Your task to perform on an android device: Open Google maps app, Search for the nearest park to 98102 and make sure it has a rating of above 4.5 starts
Image 0: 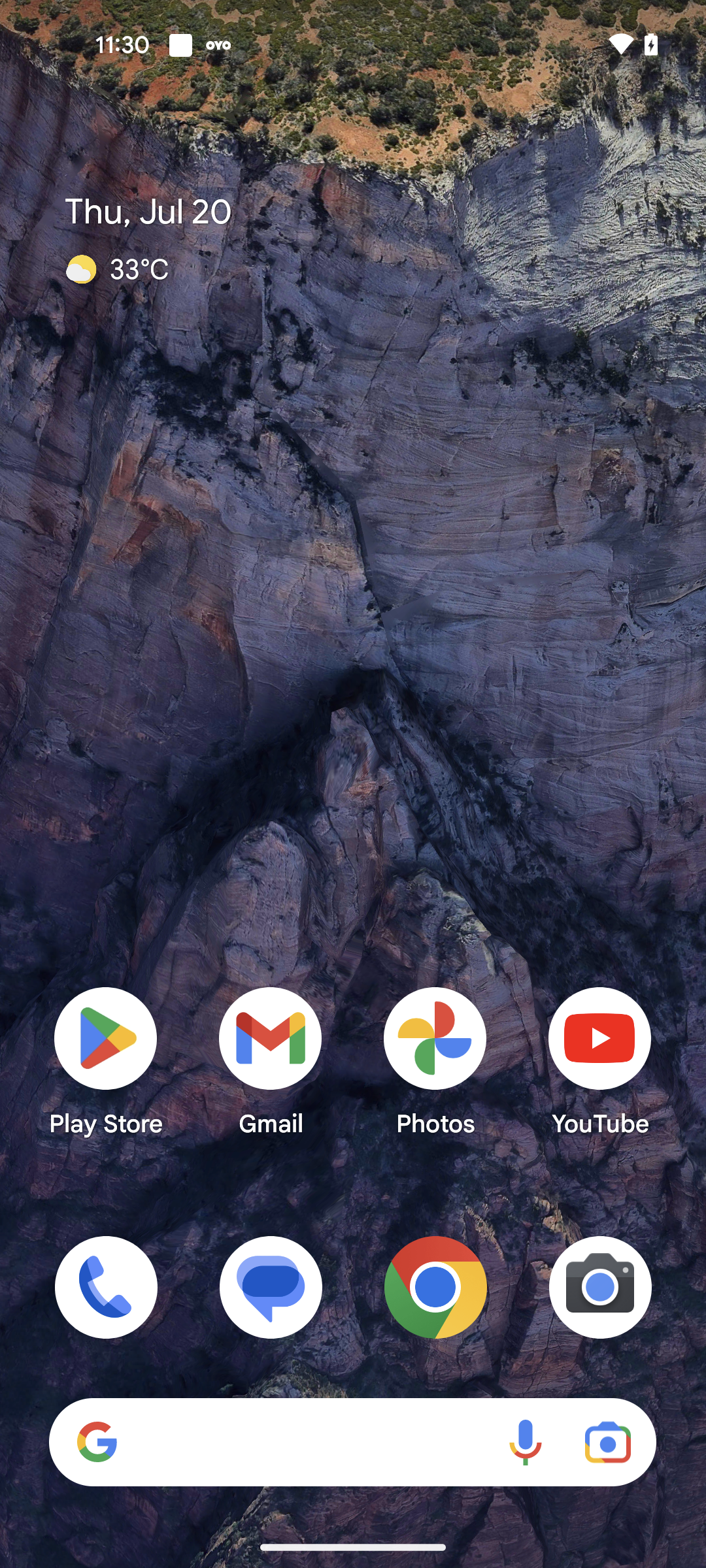
Open Google Maps app
Step 0: open app "Maps"
Image 1: 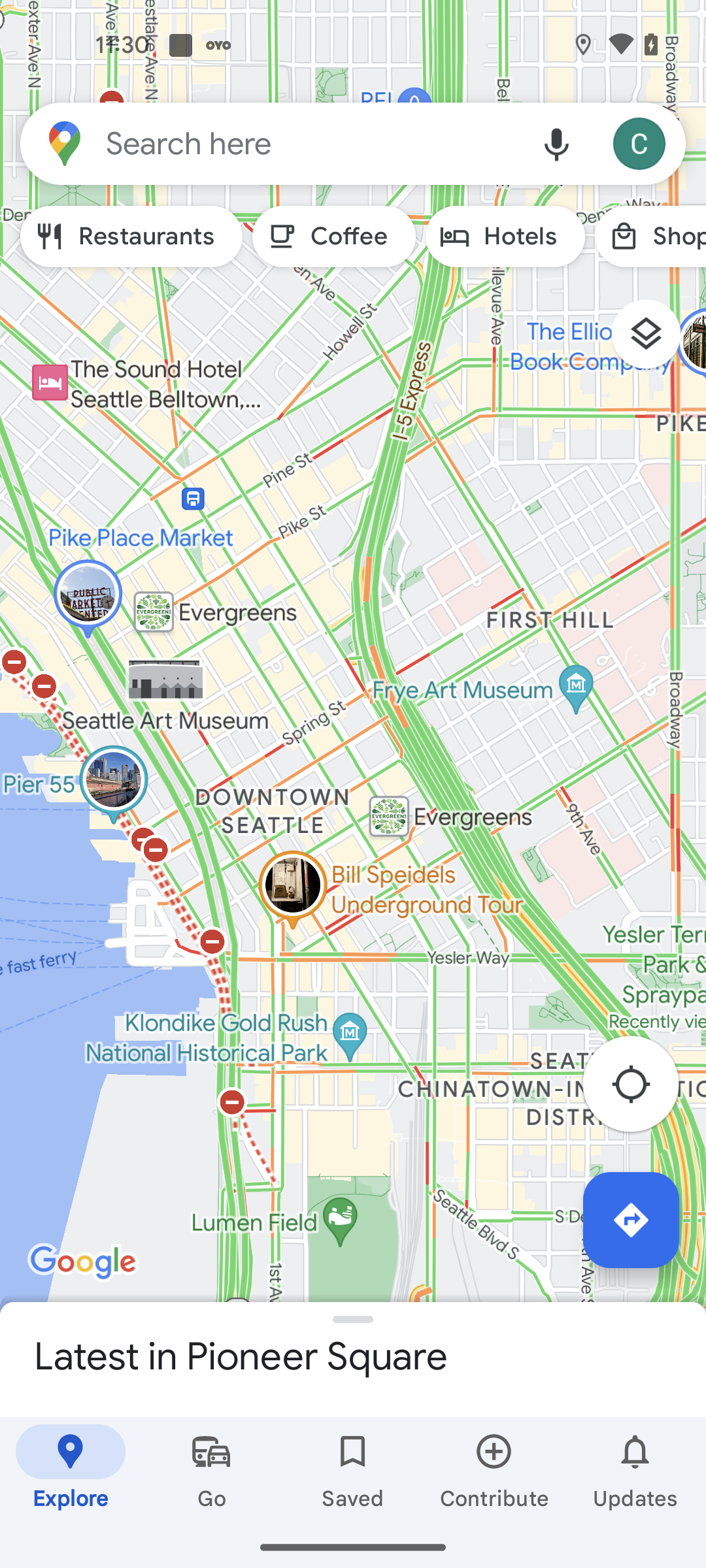
Click on the search bar
Step 1: click (311, 143)
Image 2: 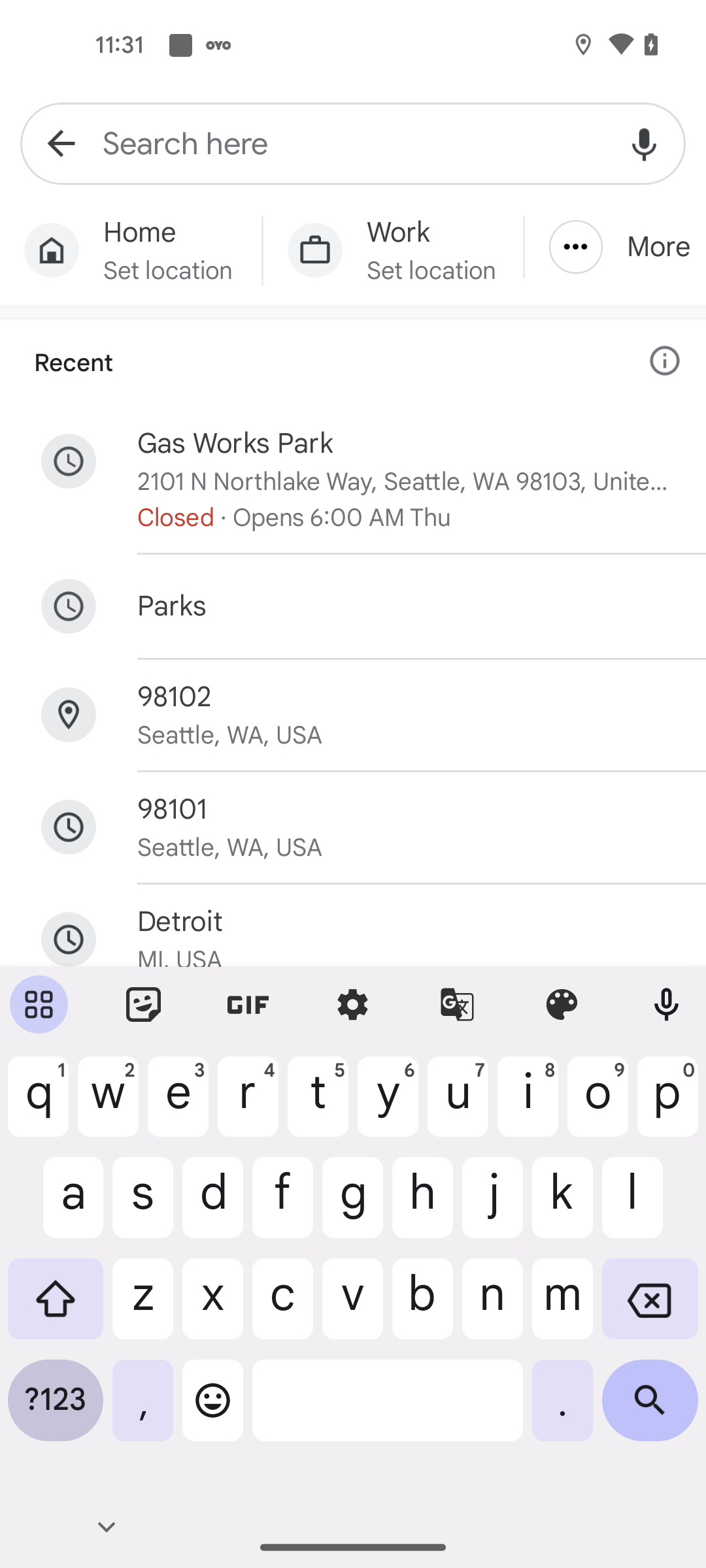
Search for the 98102 pin code
Step 2: type "98102"
Image 3: 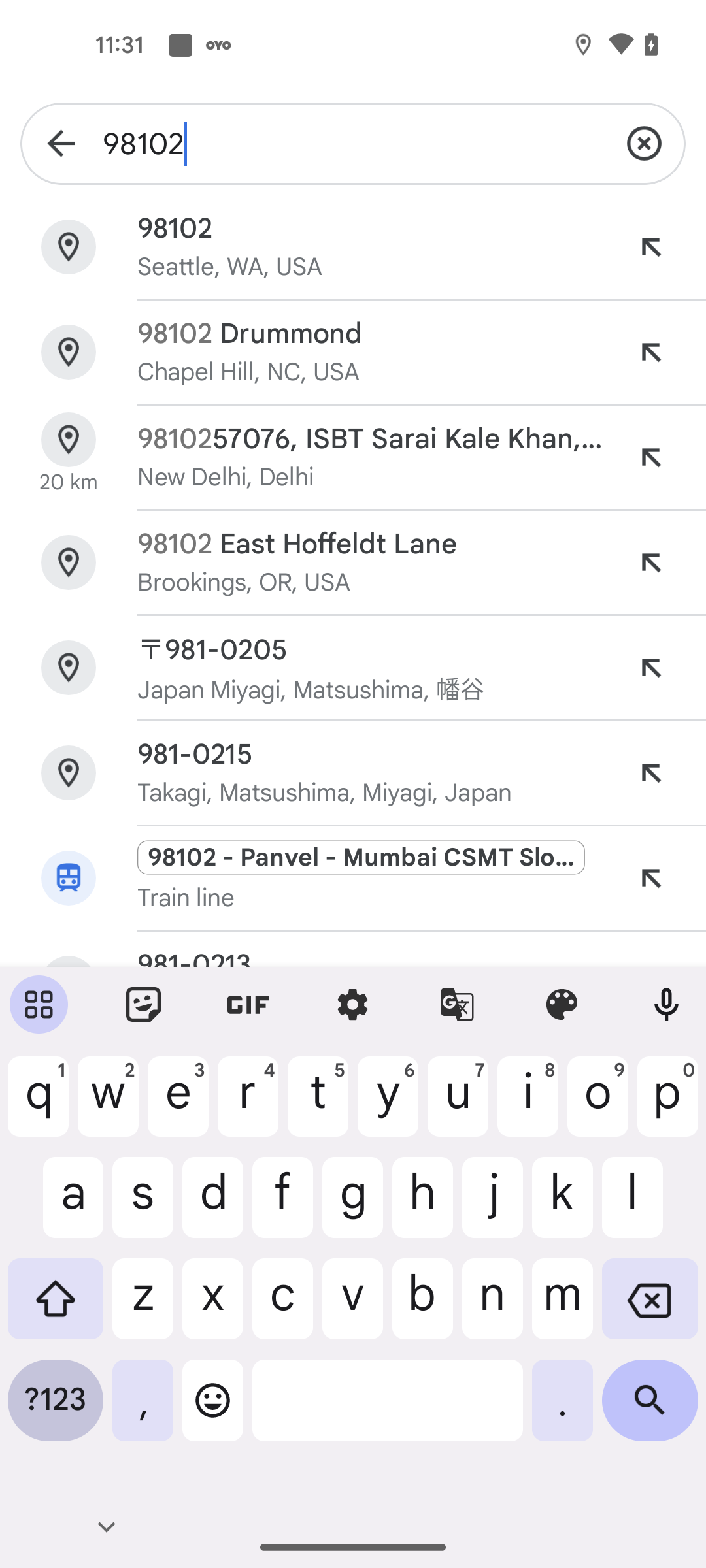
Click on the first search result
Step 3: click (370, 229)
Image 4: 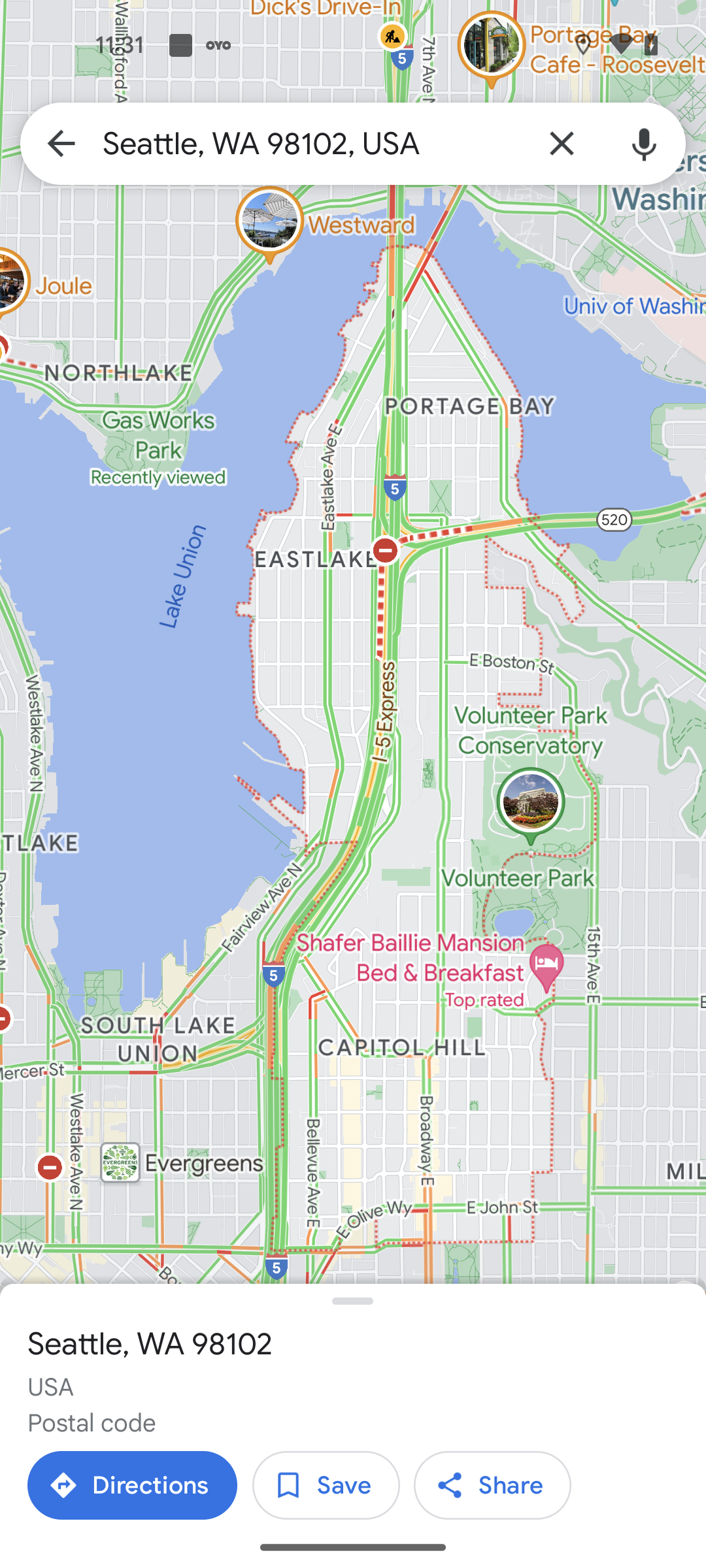
Swipe up to view park options
Step 4: scroll down
Image 5: 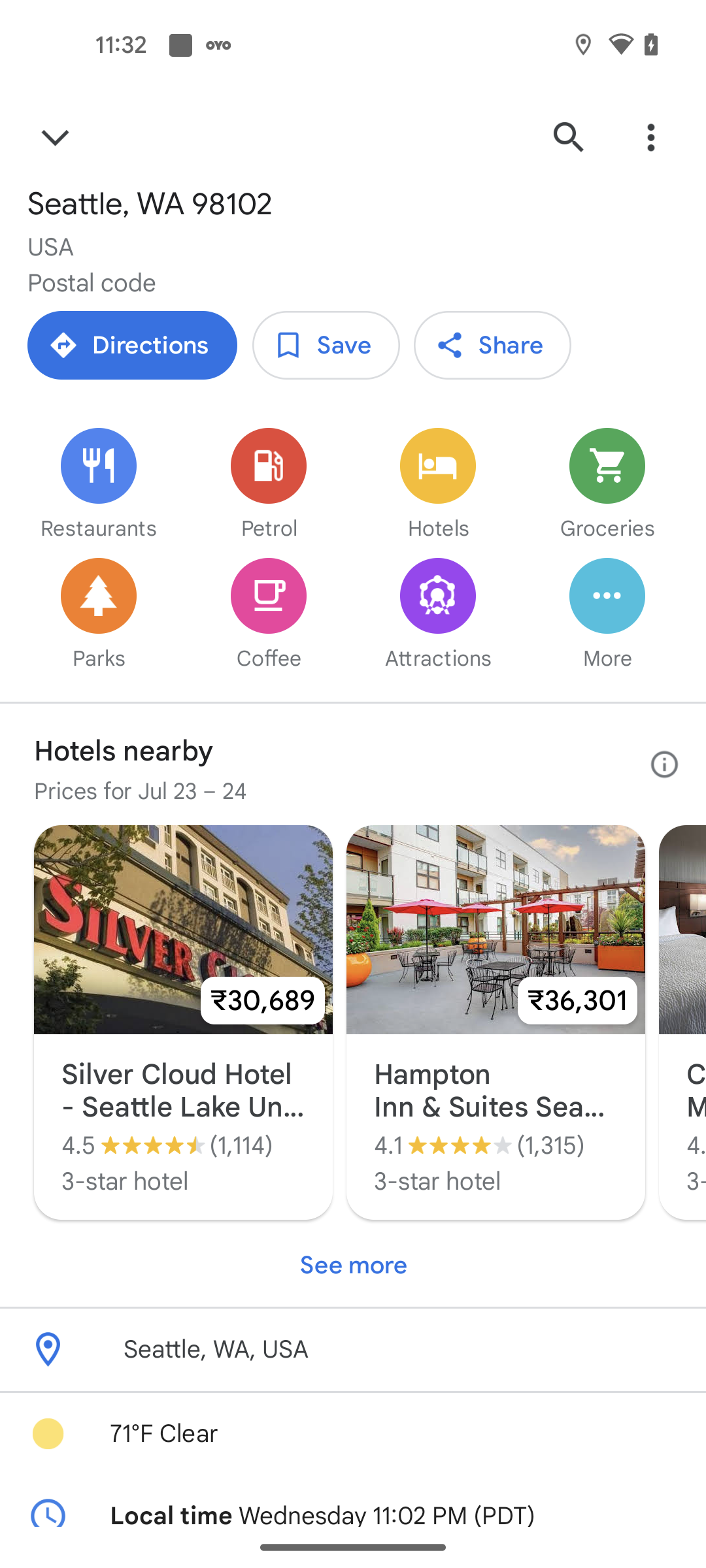
Click on the parks option
Step 5: click (90, 587)
Image 6: 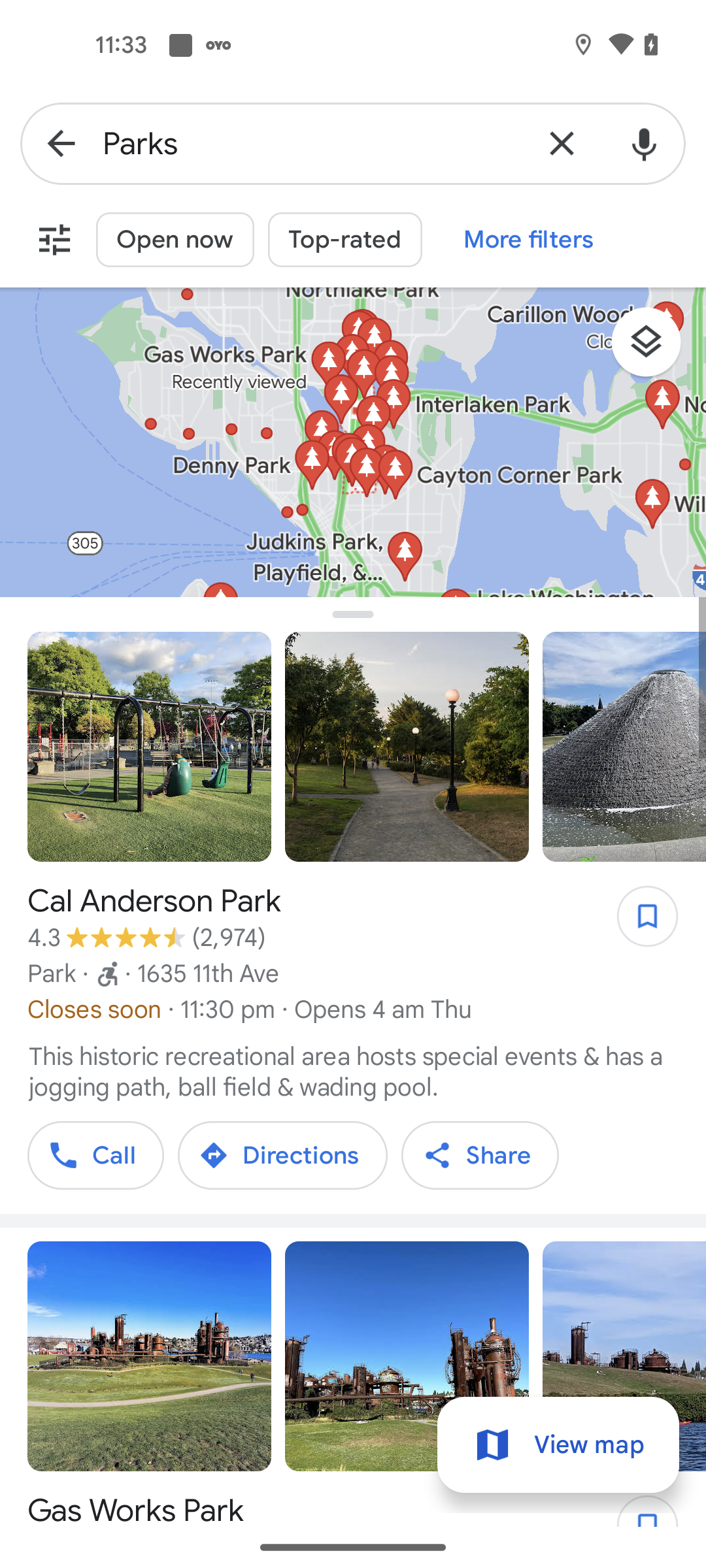
Click on the filter icon at the top left corner of the screen
Step 6: click (55, 239)
Image 7: 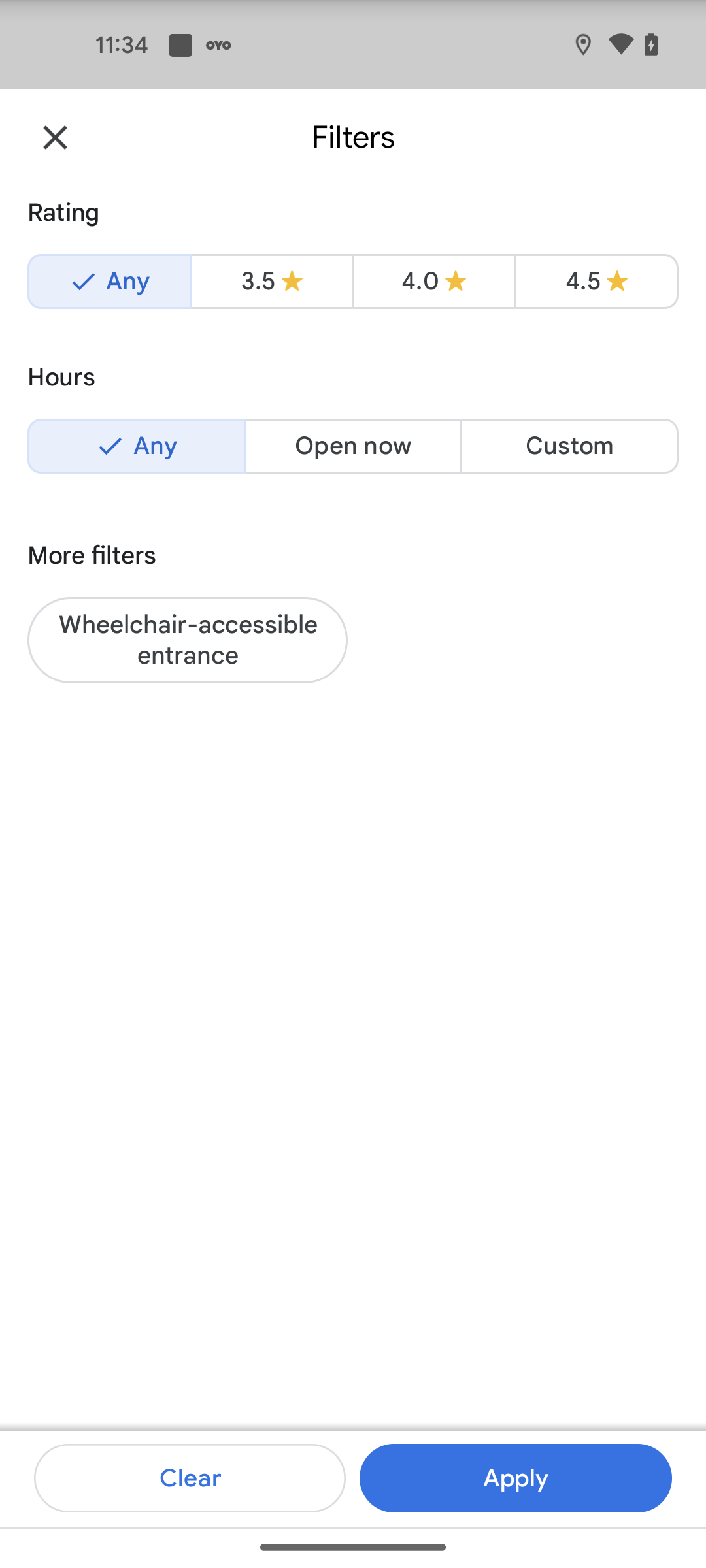
Select the 4.5 stars rating
Step 7: click (596, 282)
Image 8: 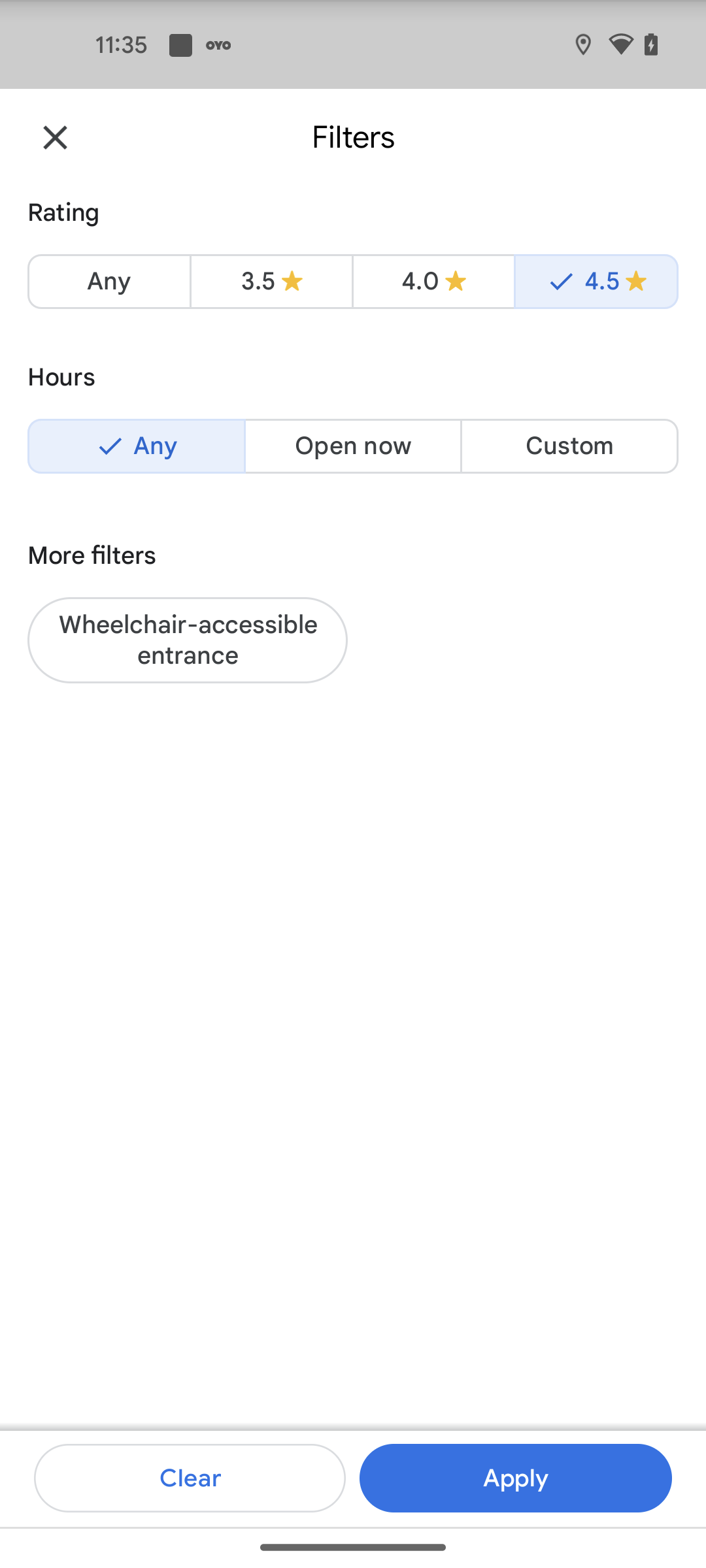
Click on the Apply button at the bottom right corner of the screen
Step 8: click (516, 1478)
Image 9: 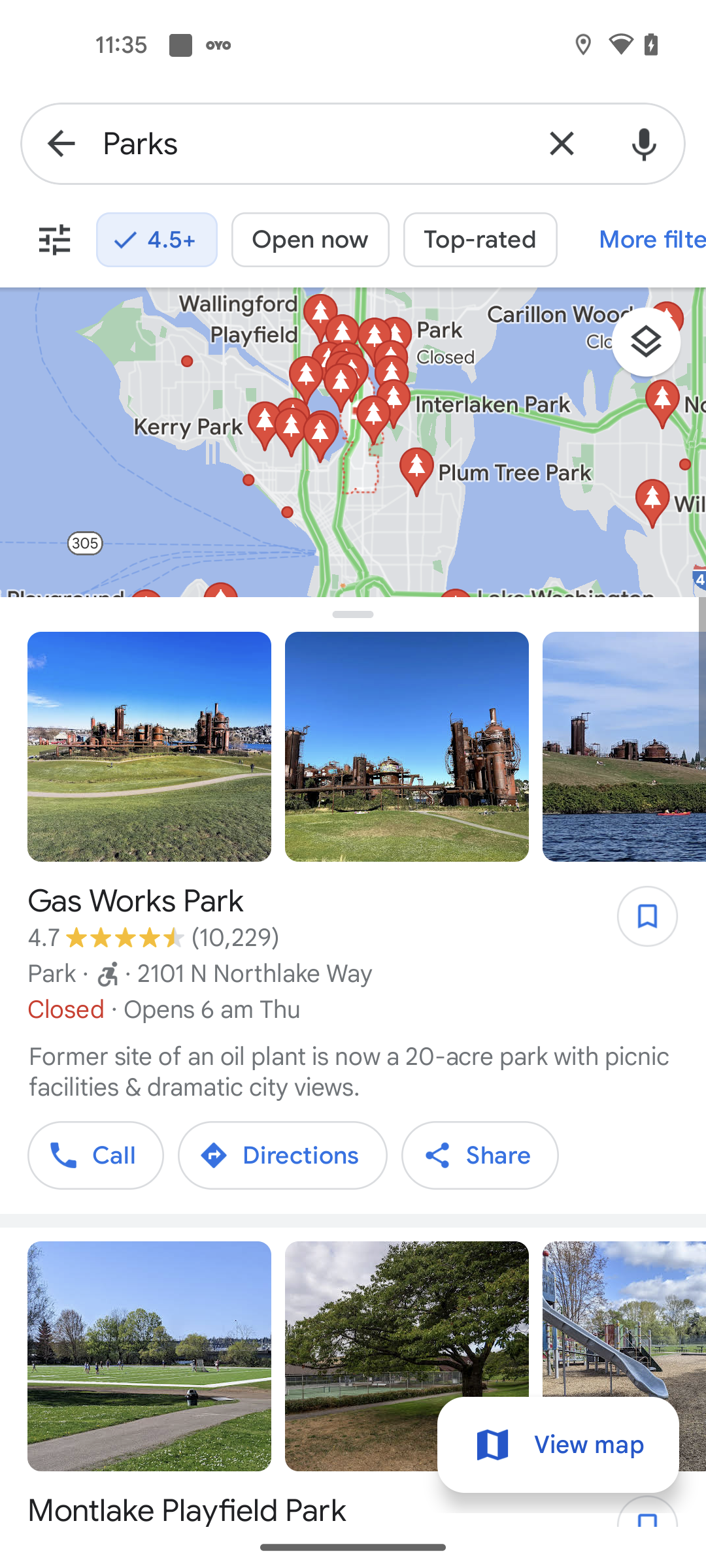
Open the Gas Works Park
Step 9: click (312, 900)